Your task to perform on an android device: View the Fabmate  shoes having star rating of above 4.5 and above in the Flipkart app
Image 0: 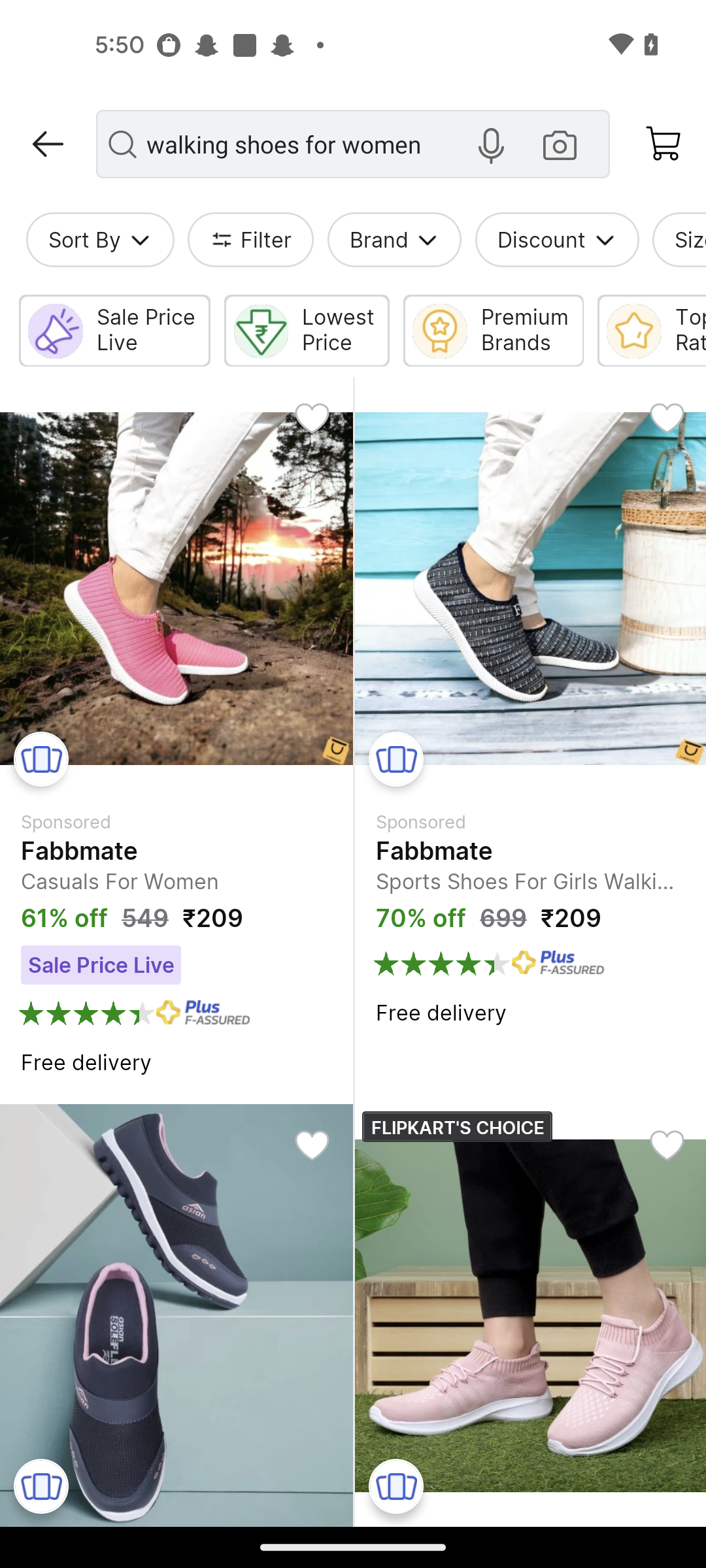
Click on the Fabmate shoes
Step 0: click (176, 588)
Image 1: 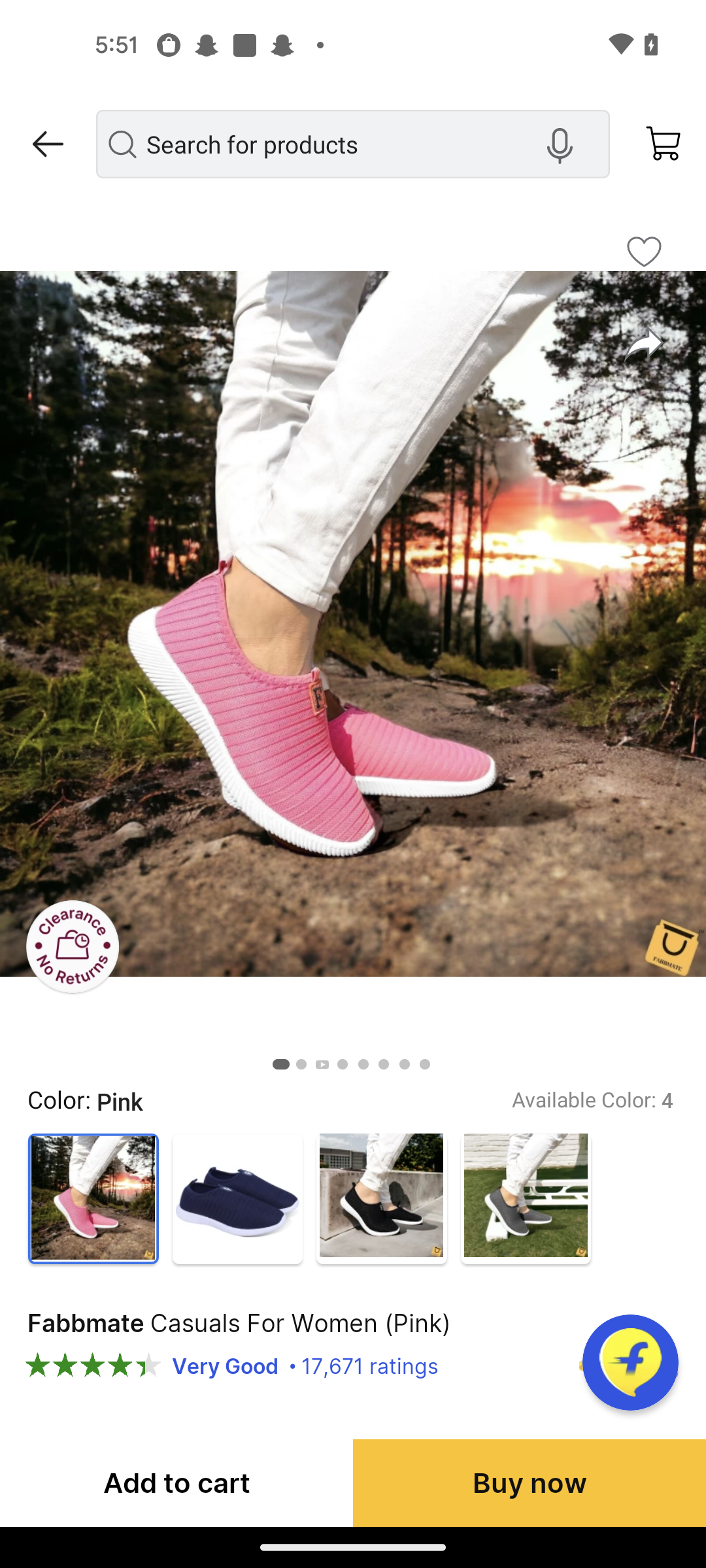
Swipe up
Step 1: scroll down